Your task to perform on an android device: I want to remove the vehicle toy from my shopping cart.
Image 0: 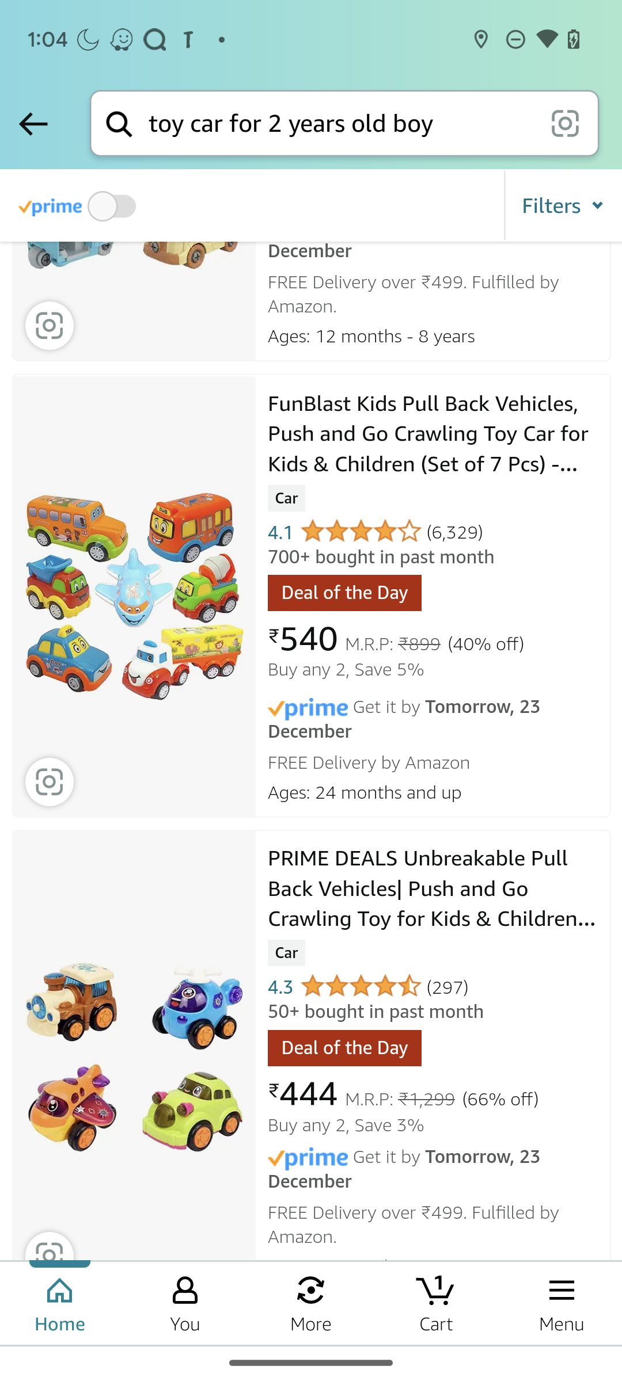
Click on the cart option.
Step 0: click (436, 1303)
Image 1: 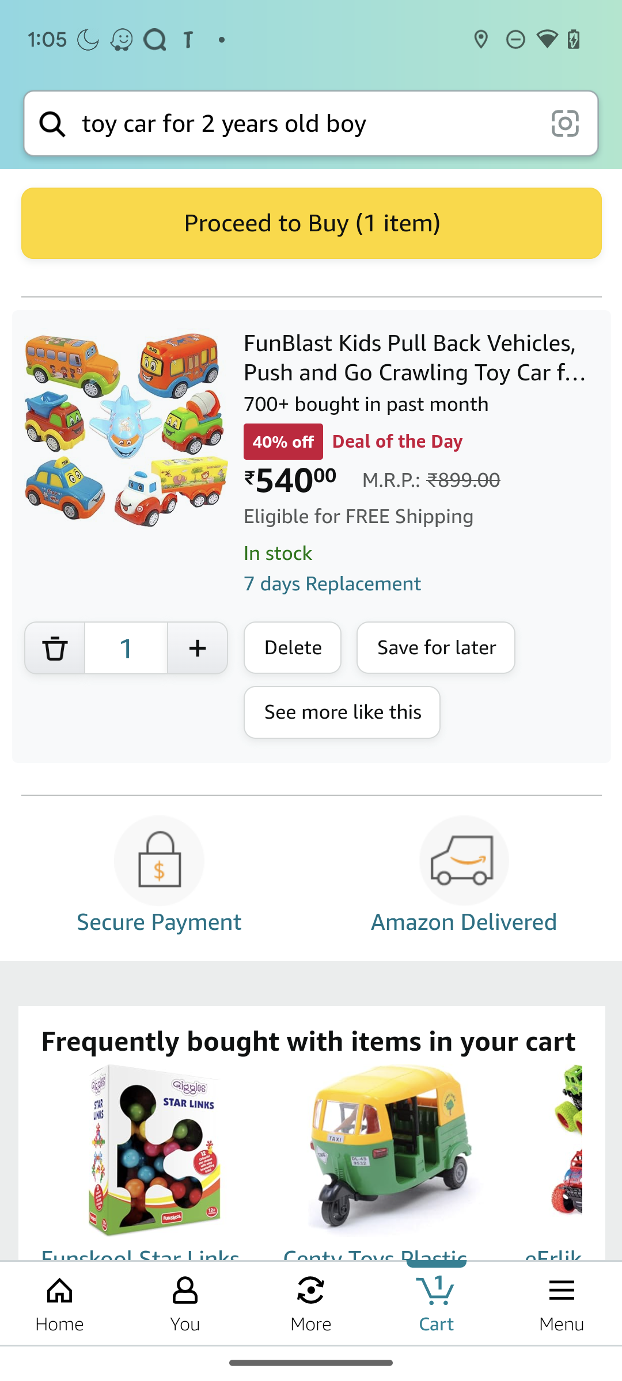
Click on the bin icon.
Step 1: click (55, 648)